Your task to perform on an android device: In the Spotify app , play the obsessed song from the Punjabi 101 playlist in the Pop genre category .
Image 0: 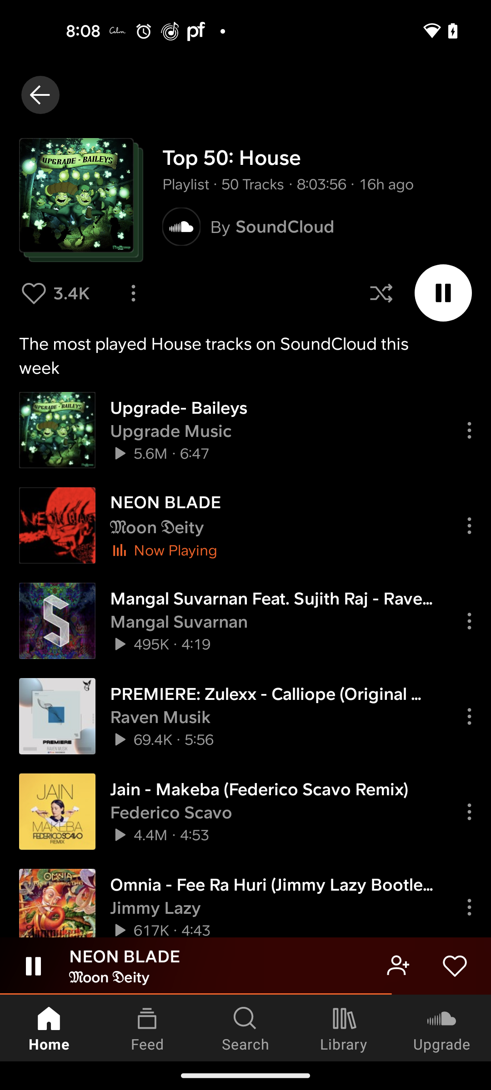
Open the Spotify app
Step 0: open app "Spotify"
Image 1: 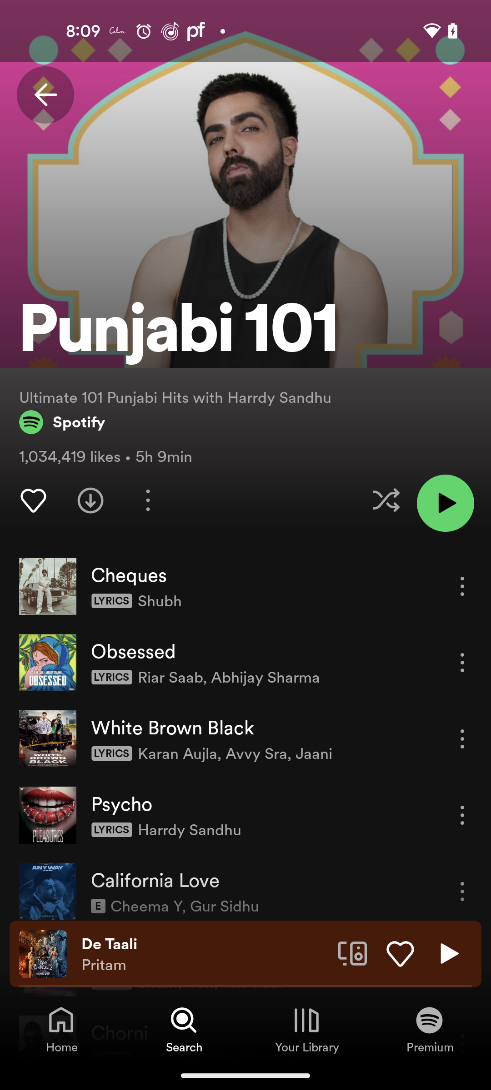
Play the Song Obsessed from the Punjabi 101 playlist
Step 1: click (262, 651)